Your task to perform on an android device: I want to review my images on the Google Photos app because I want to refresh my memories of the past several days 
Image 0: 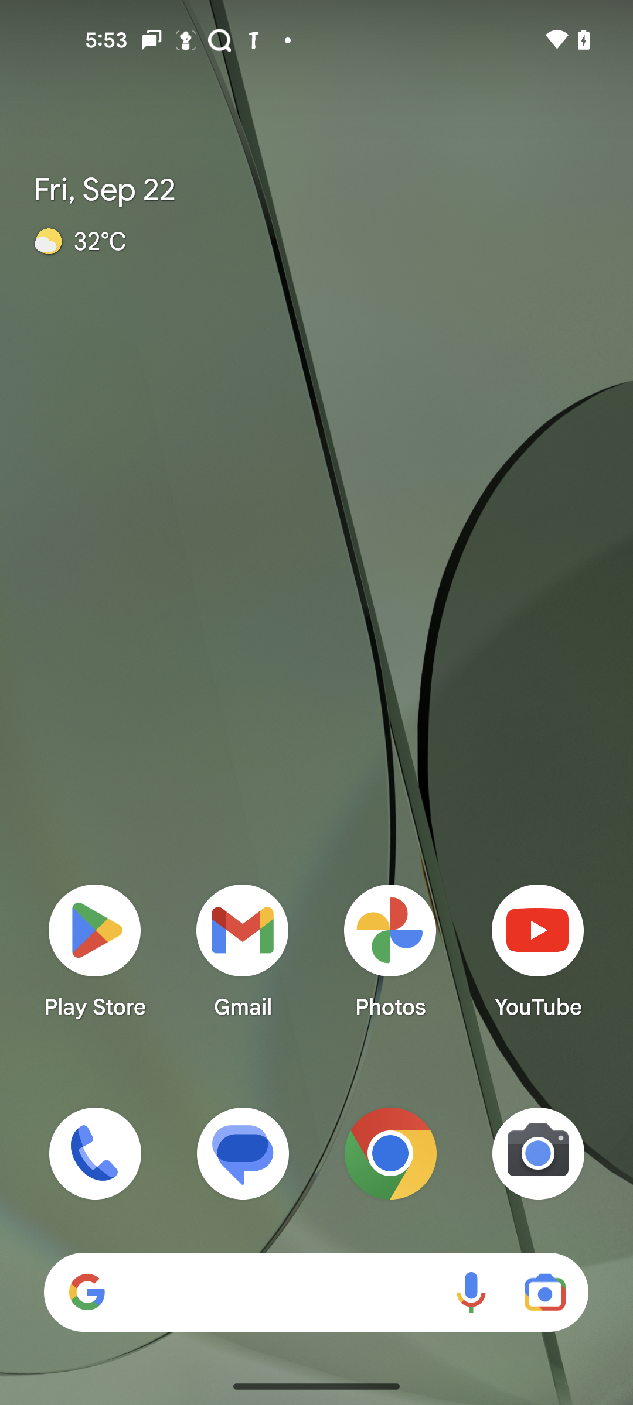
Open the Photos app
Step 0: open app "Photos"